Your task to perform on an android device: I want to Read reviews of the  Nordic center Cabinet wardrobe Drawer pull Handle so I can decide which item is the best on the Temu app.
Image 0: 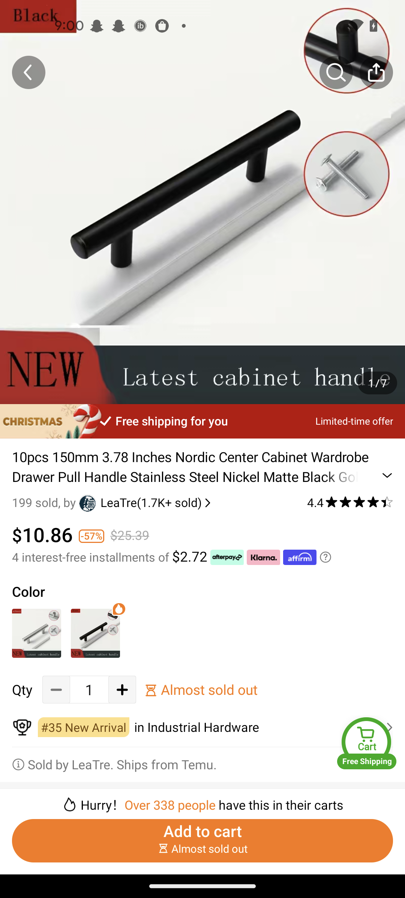
Swipe up to view the reviews option 
Step 0: scroll down
Image 1: 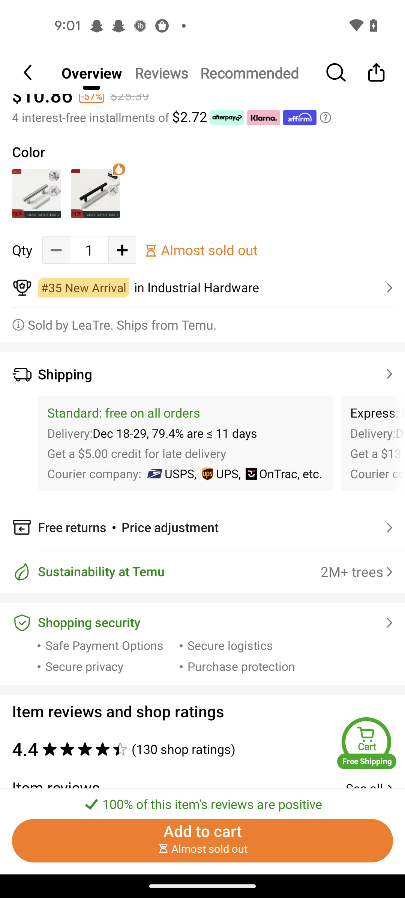
Swipe up to view the reviews option 
Step 1: scroll down
Image 2: 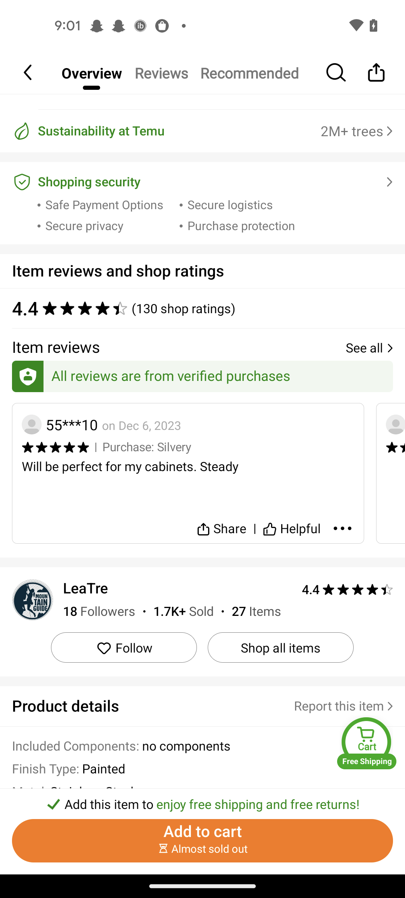
Click on the See all
Step 2: click (243, 348)
Image 3: 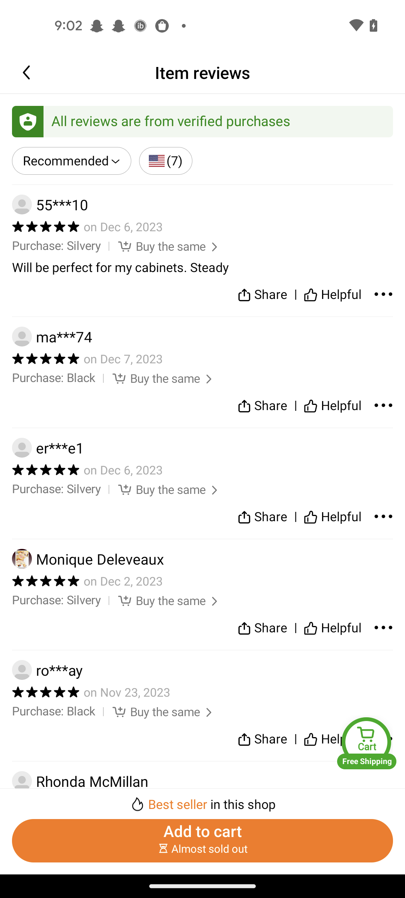
Swipe up to Read reviews 
Step 3: scroll down